Your task to perform on an android device: I want to view shoes under outdoor catefory for better performance and stability in uk size 10 for my father.
Image 0: 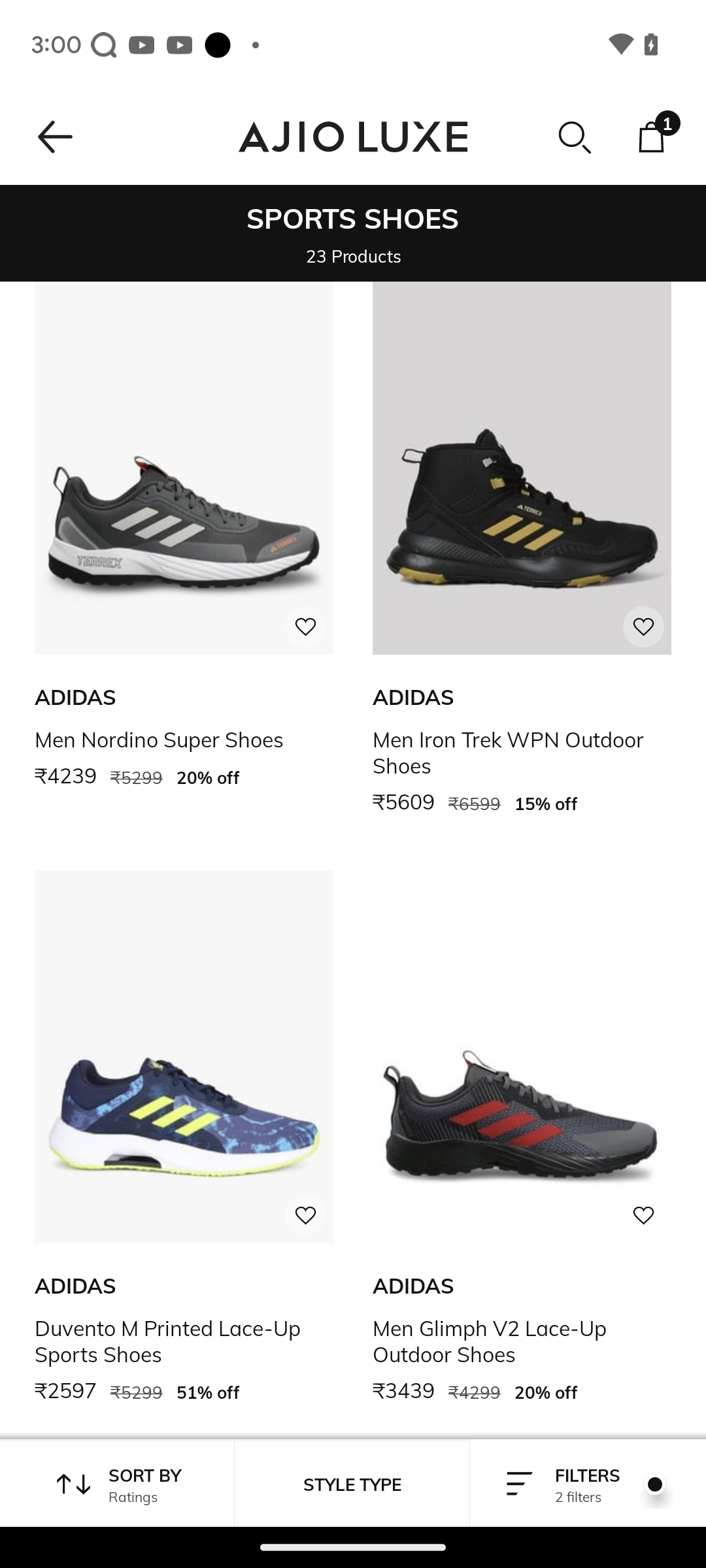
click on the filter icon at the bottom right of the screen
Step 0: click (588, 1475)
Image 1: 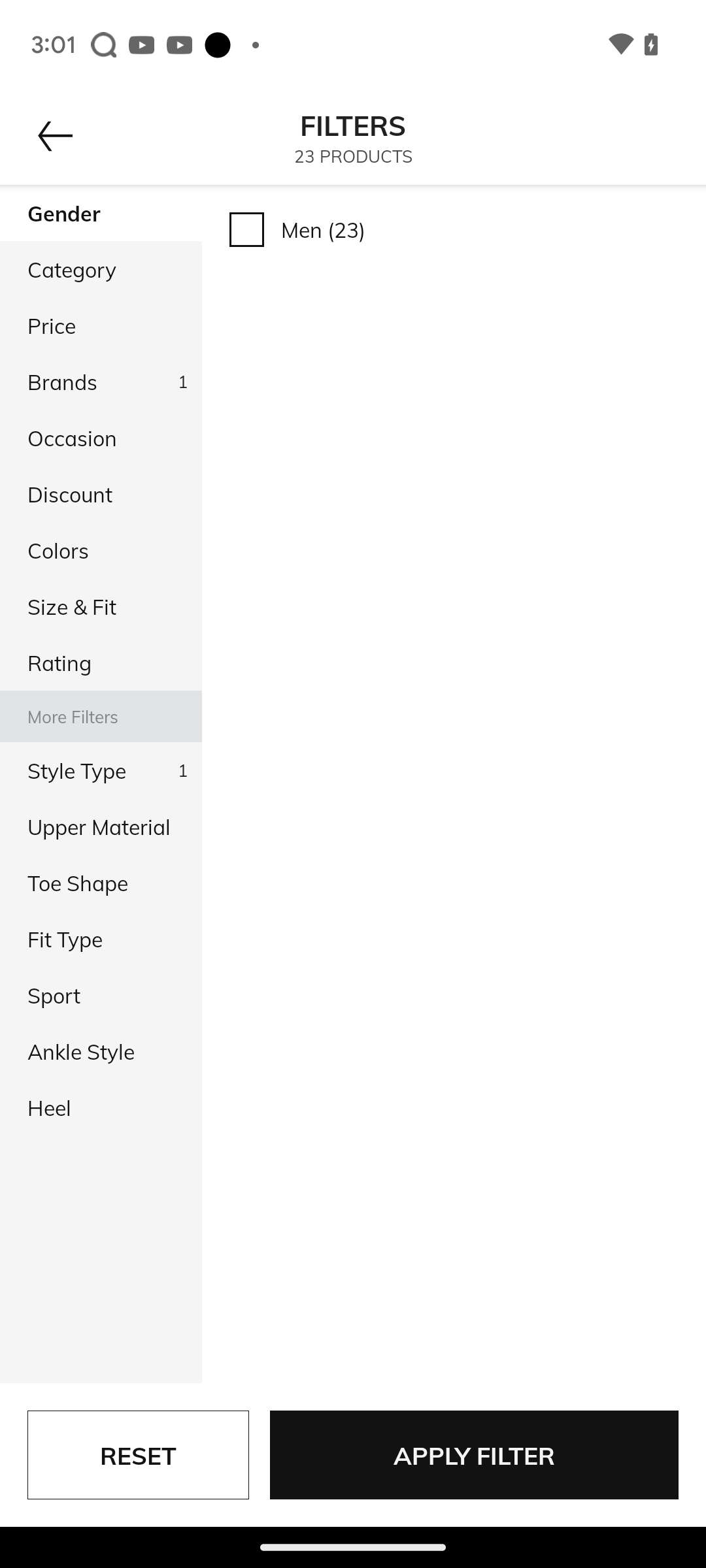
Click on size and fit tab
Step 1: click (72, 606)
Image 2: 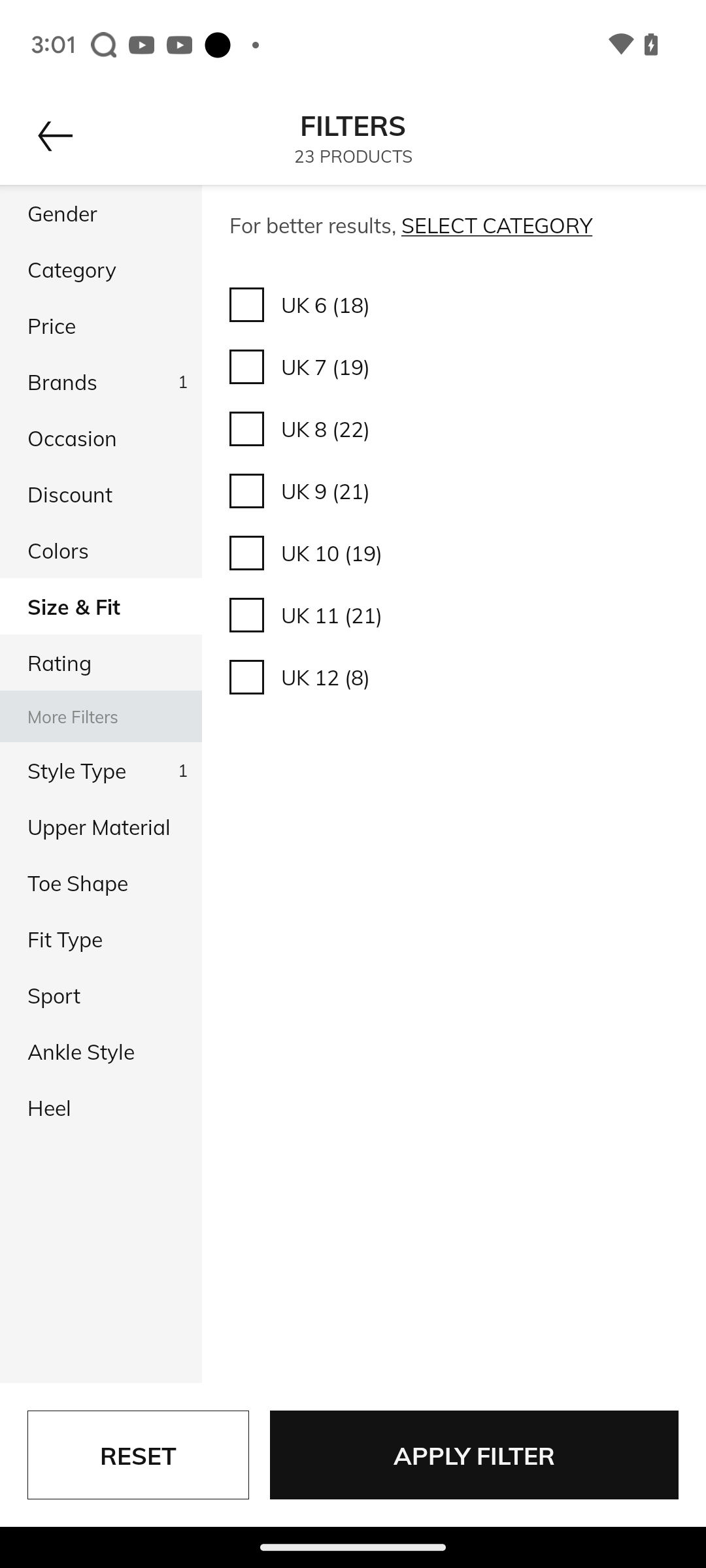
Select uk size 10
Step 2: click (246, 552)
Image 3: 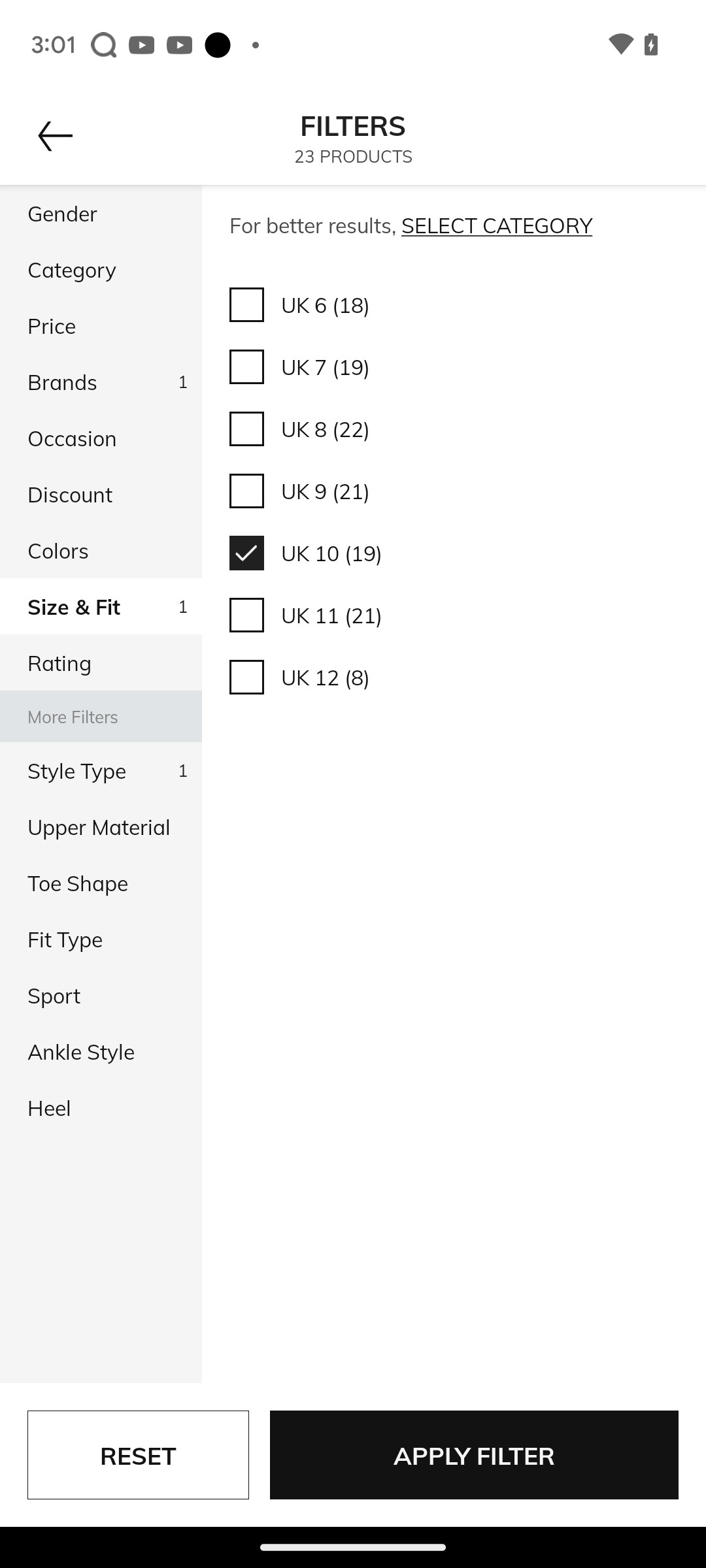
Click on apply filter button
Step 3: click (474, 1455)